Your task to perform on an android device: The Shopper52- Drill machine   looks good. View the details of the  Shopper52- Drill machine  in the snapdeal app
Image 0: 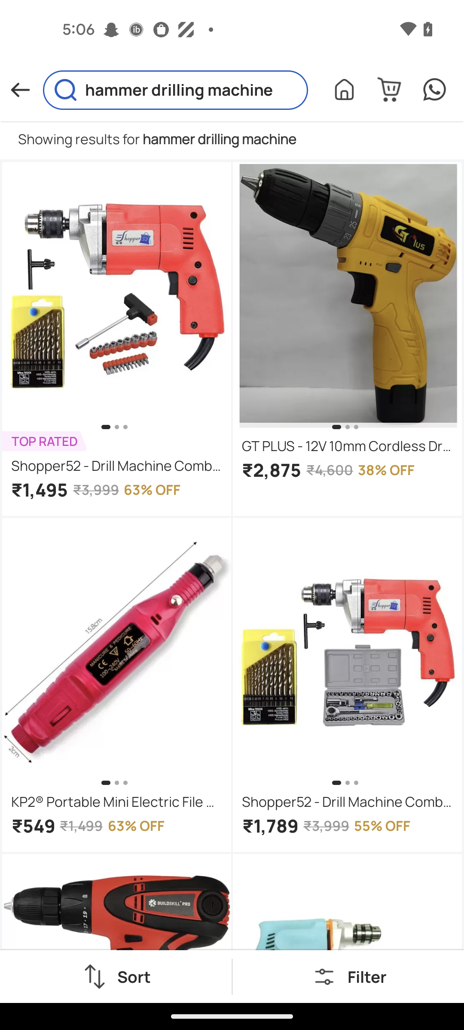
Click on the Shopper52- Drill machine
Step 0: click (64, 287)